Your task to perform on an android device: Search the Location from Hotel Innsbruck to Innsbruck and track the direction by Tram
Image 0: 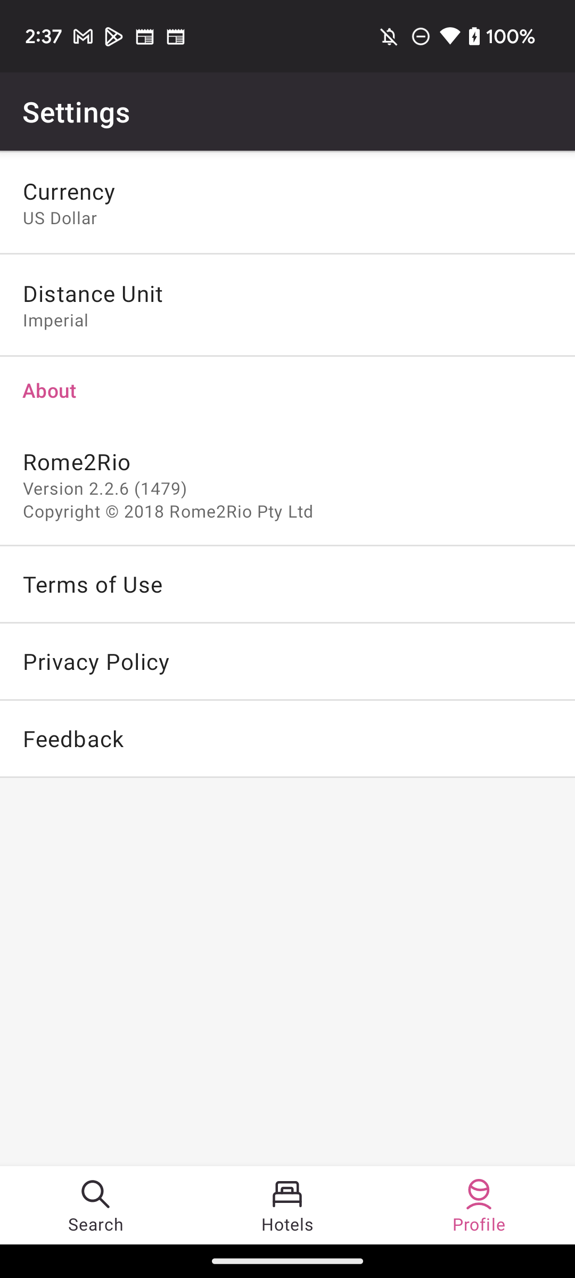
click on the search icon at the bottom left of the screen
Step 0: click (96, 1205)
Image 1: 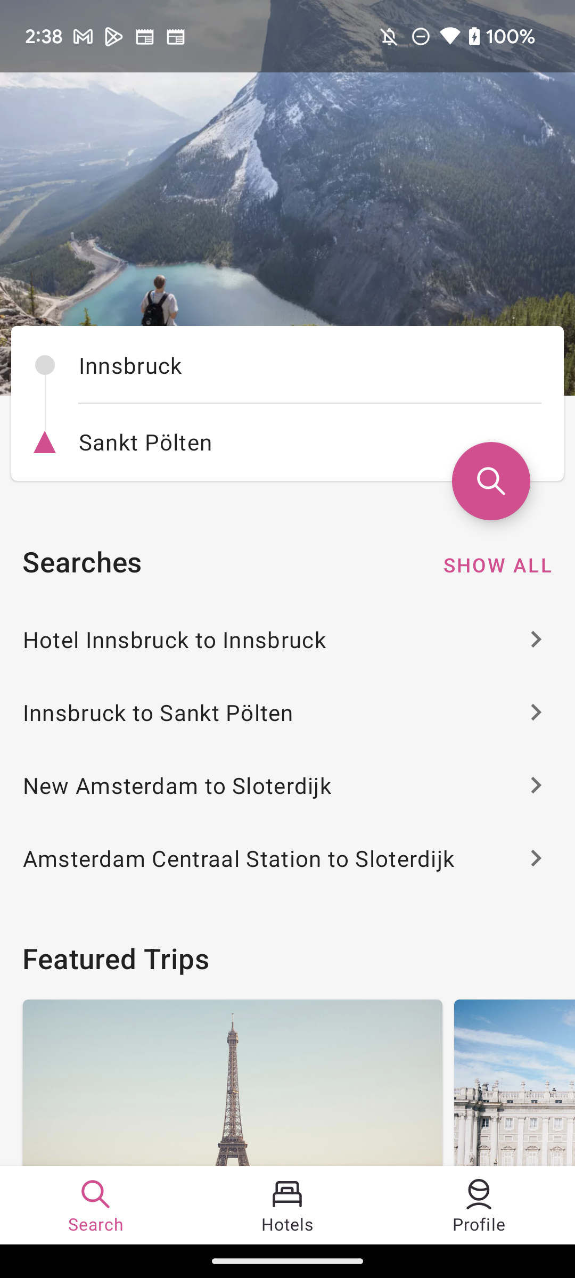
Click on the Innsbruck option
Step 1: click (309, 365)
Image 2: 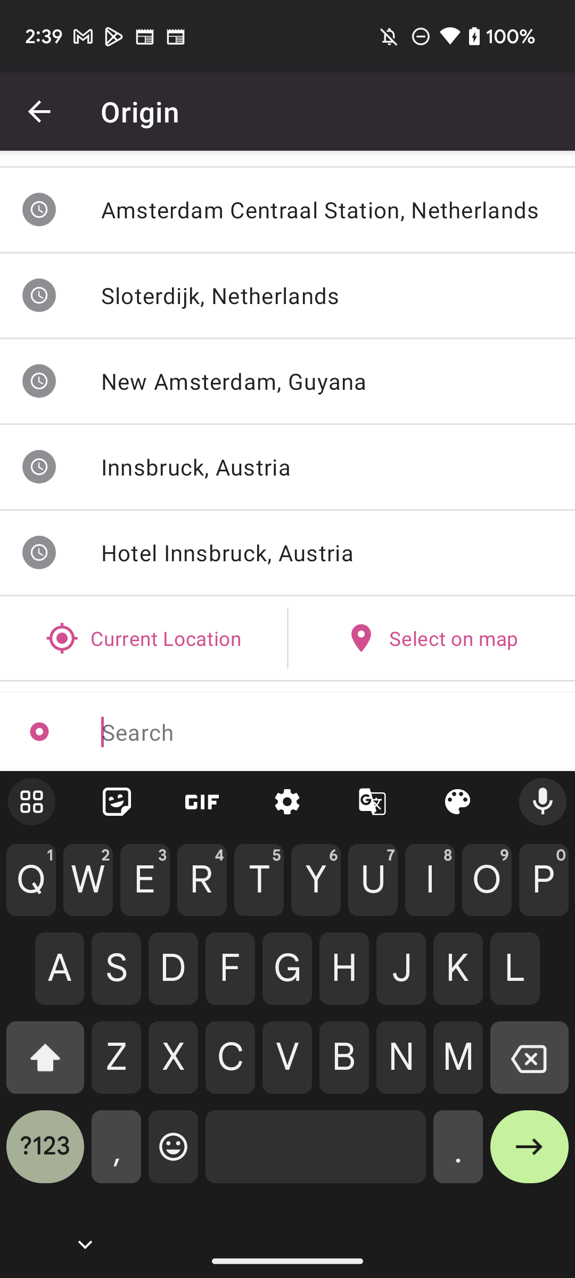
Type " Hotel Innsbruck" in search bar
Step 2: type " Hotel Innsbruck "
Image 3: 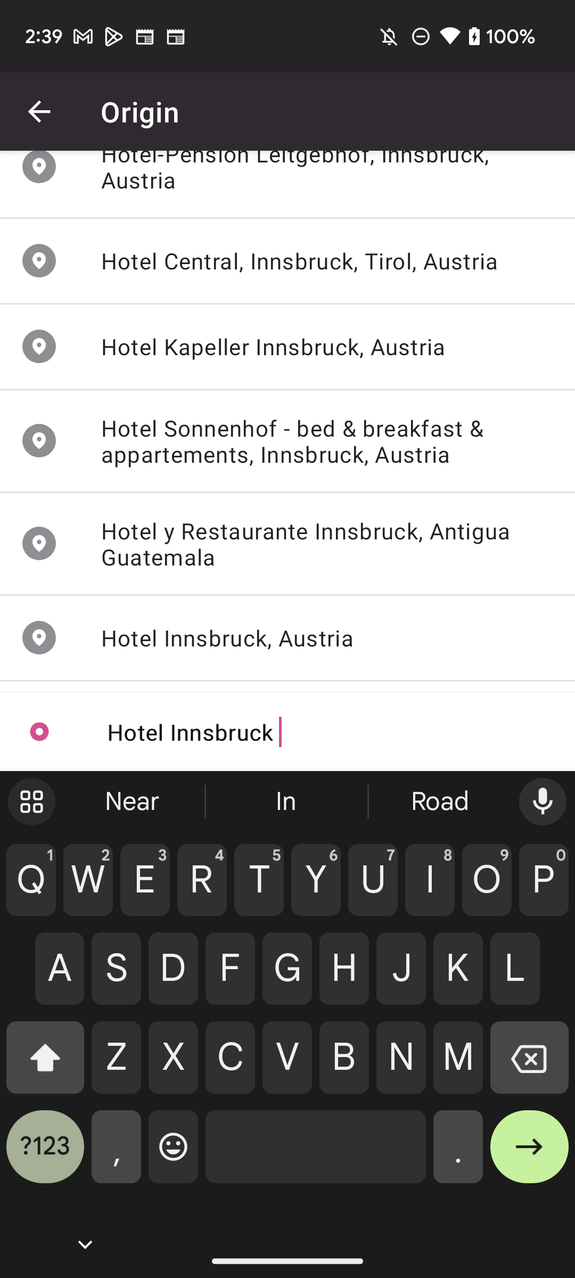
Click on thh Hotel Innsbruck , Austria result
Step 3: click (287, 638)
Image 4: 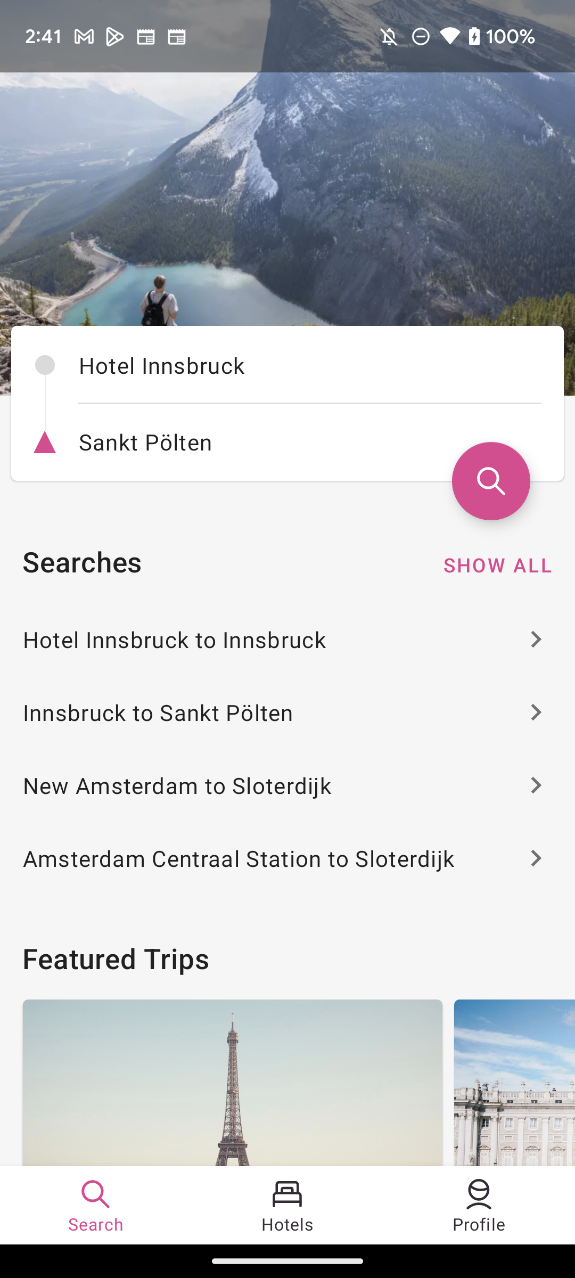
Click on the Sankt Polten option
Step 4: click (309, 441)
Image 5: 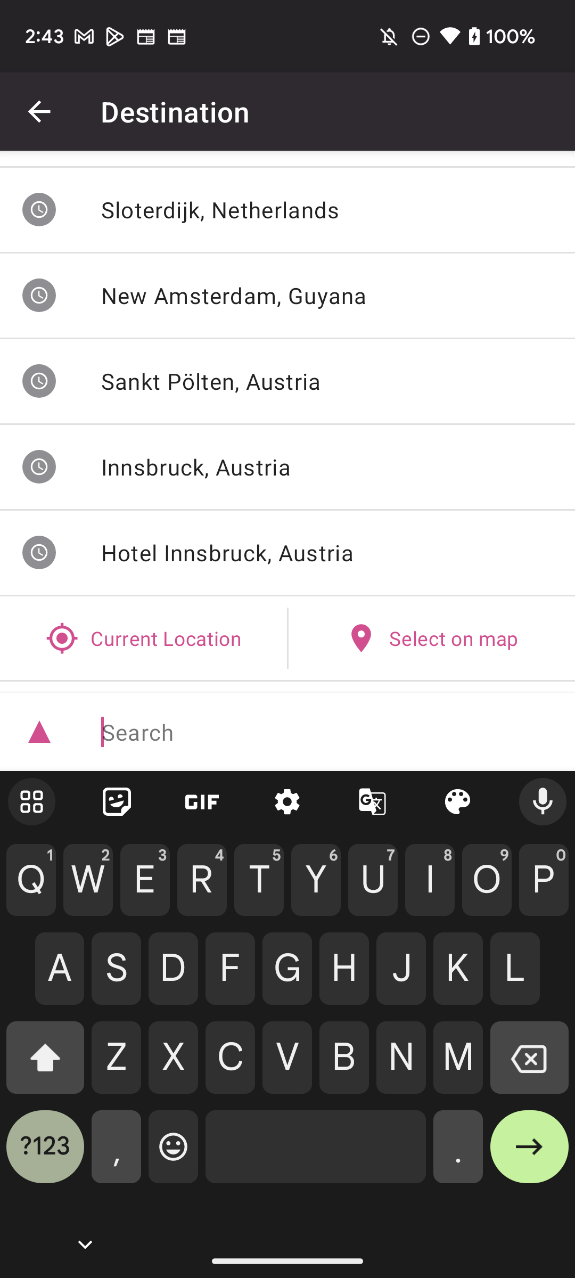
Type " Innsbruck " in search bar
Step 5: type " Innsbruck "
Image 6: 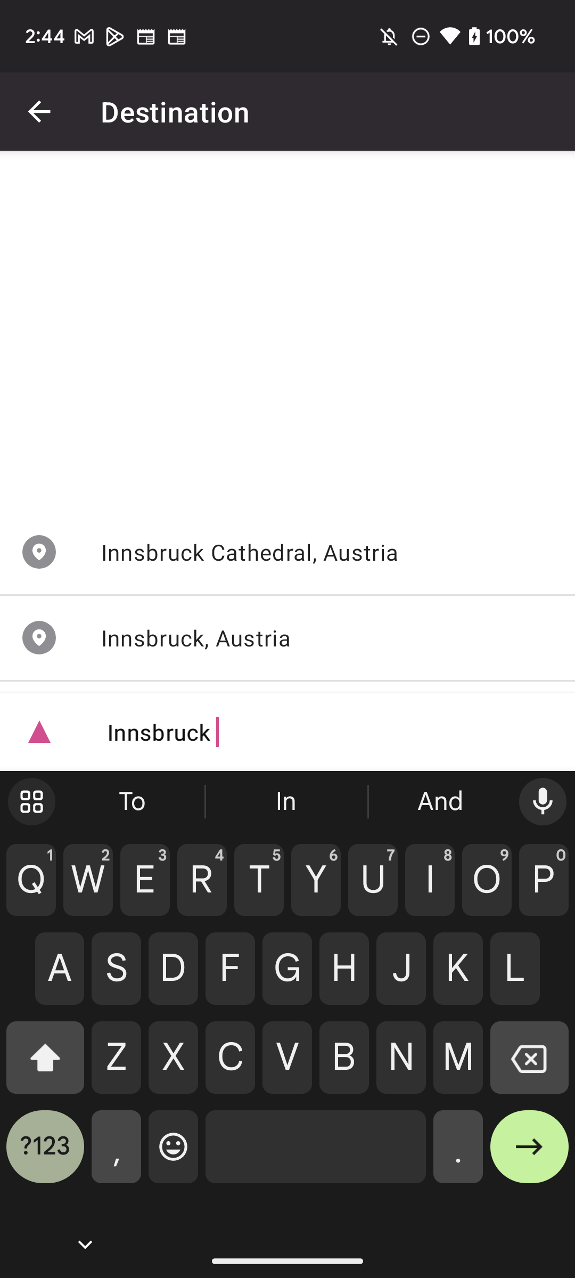
Click on the Innsbruck Austria result
Step 6: click (287, 638)
Image 7: 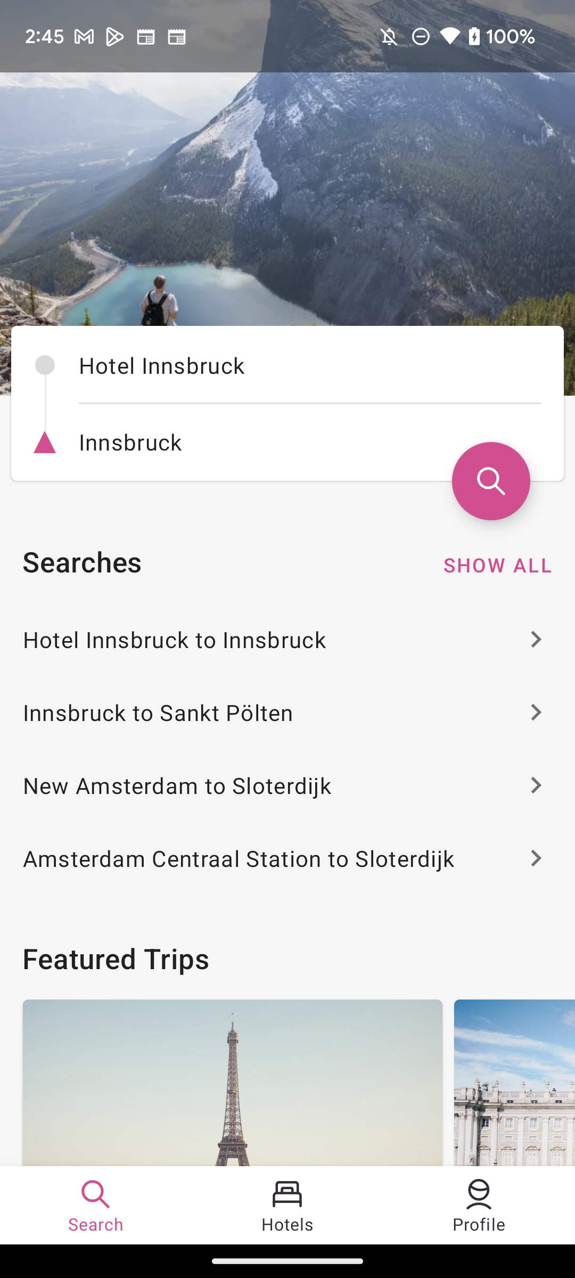
Click on the Search button 
Step 7: click (309, 441)
Image 8: 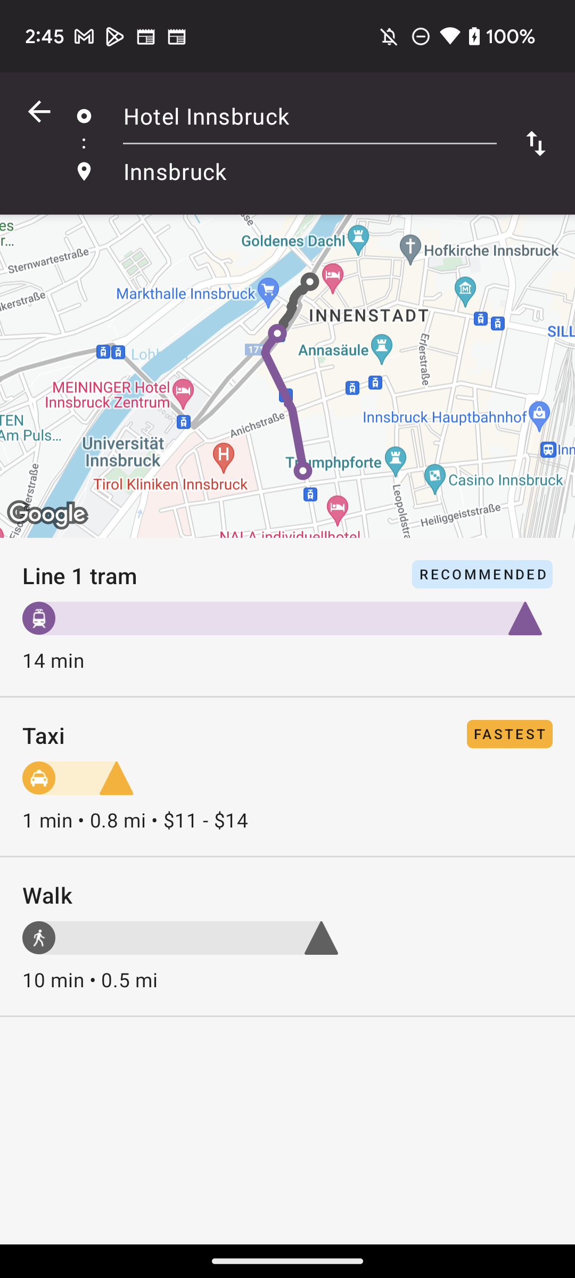
Click on the 1 tram option
Step 8: click (177, 633)